Your task to perform on an android device: Open settings from the top left overflow button and turn of the toggle button of the Show week number
Image 0: 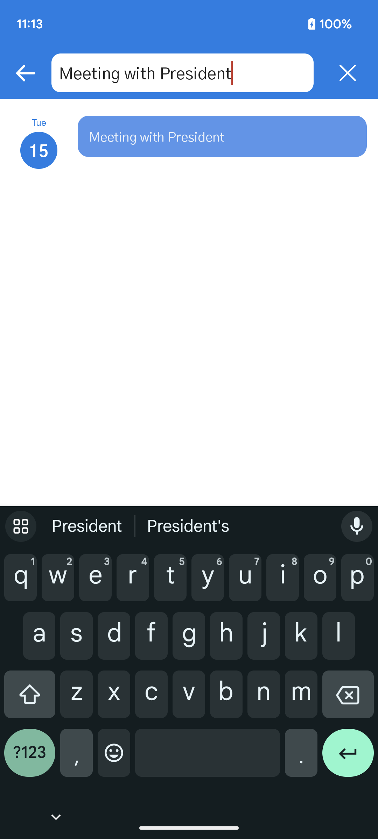
Go back to the previous page
Step 0: press back button
Image 1: 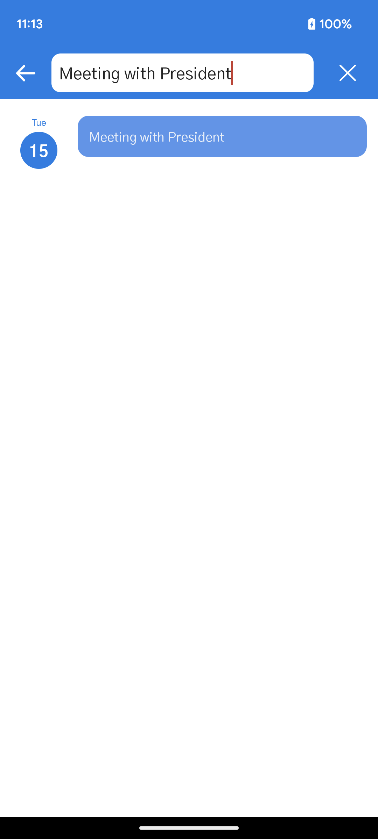
Go back to the previous page
Step 1: press back button
Image 2: 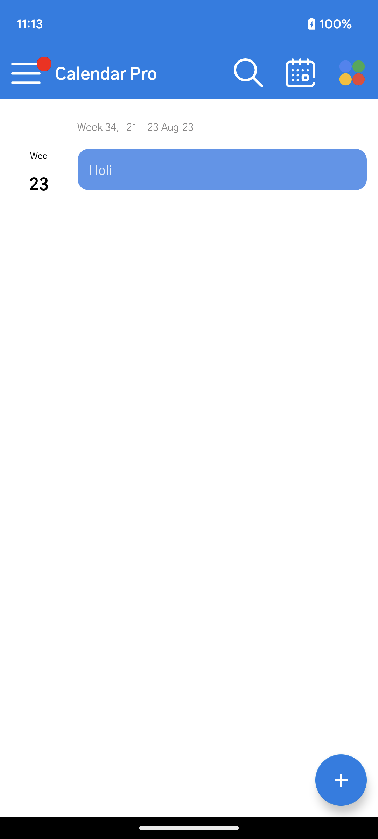
Click on the overflow button at the top left corner of the screen to view settigns option
Step 2: click (25, 73)
Image 3: 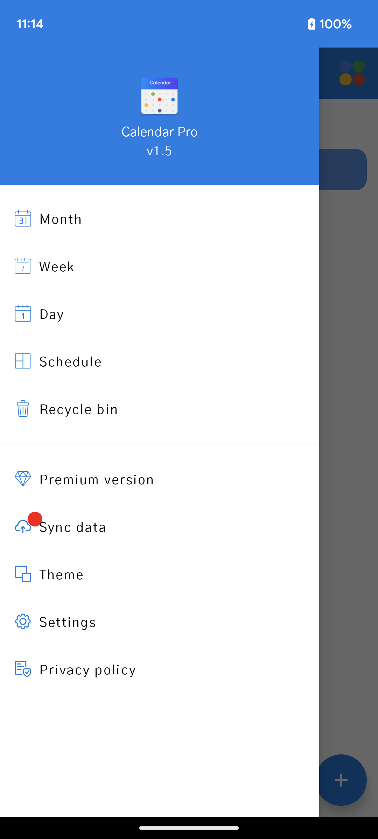
Click on the Settigns to open it
Step 3: click (160, 622)
Image 4: 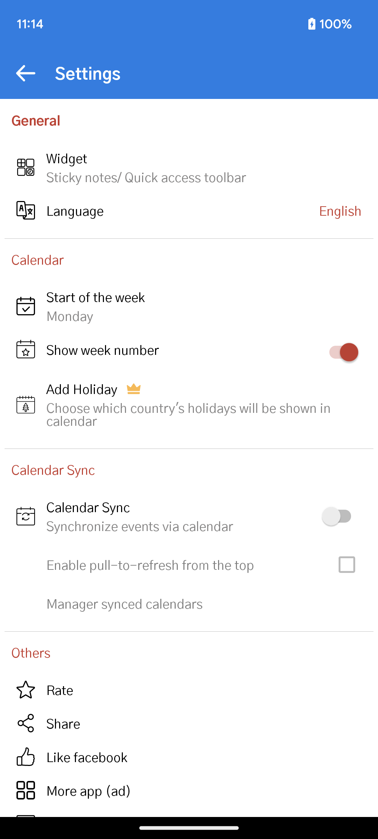
Click on the toggle button to of the Show week number 
Step 4: click (340, 352)